Your task to perform on an android device: Since this is the first time I am preparing apple pie, I will need to get the step-by-step instructions for it on the Cookpad app.
Image 0: 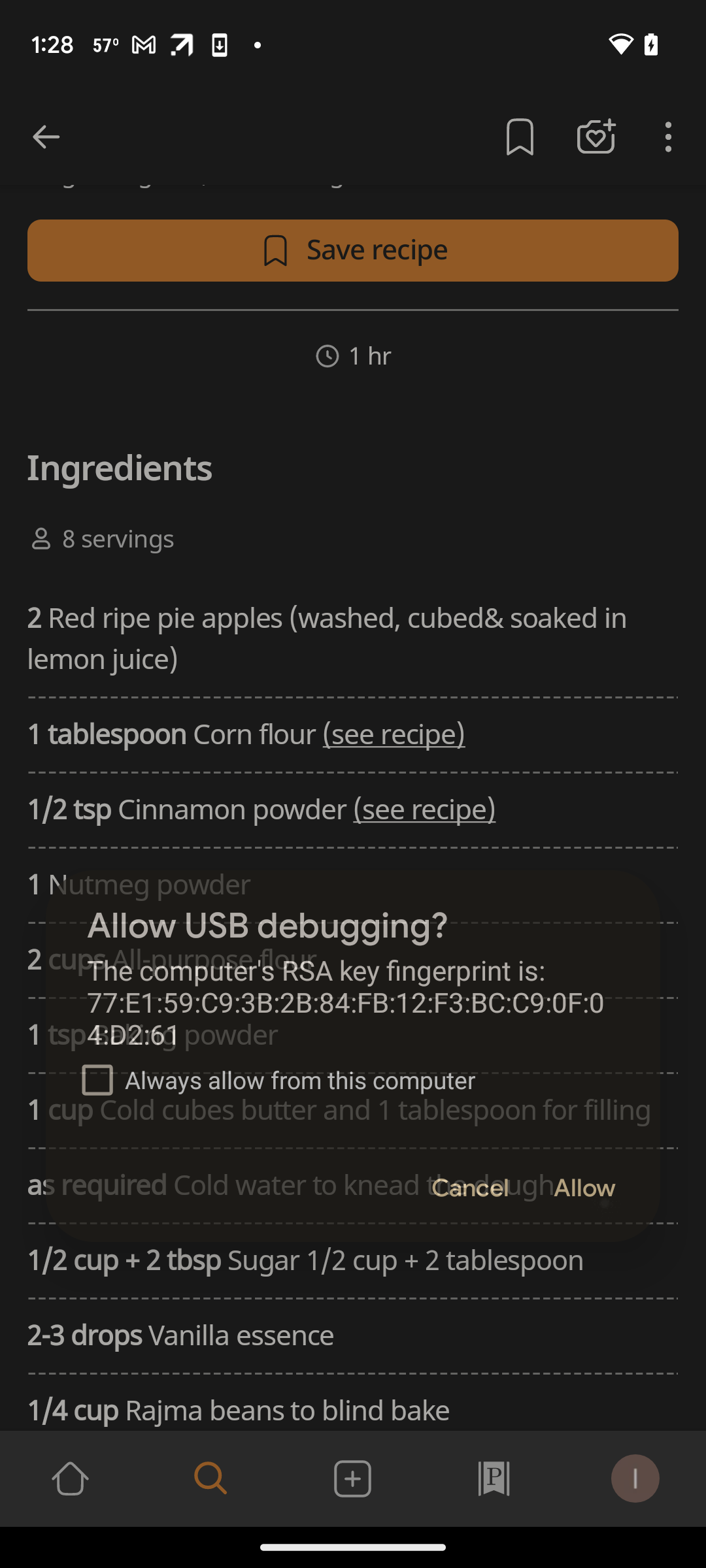
Swipe up to view instructions
Step 0: scroll down